Your task to perform on an android device: On the Rail Planner app, show me the first train schedule from Amsterdam Centraal to Rotterdam Centraal.
Image 1: 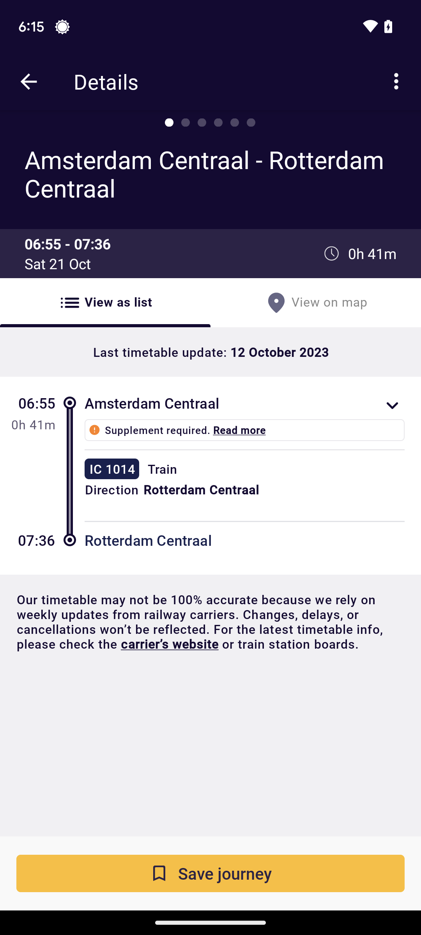
Click on the schedule of the train.
Step 1: click (112, 469)